Your task to perform on an android device: Select the new fashion K swiss tennis shoes for men
Image 0: 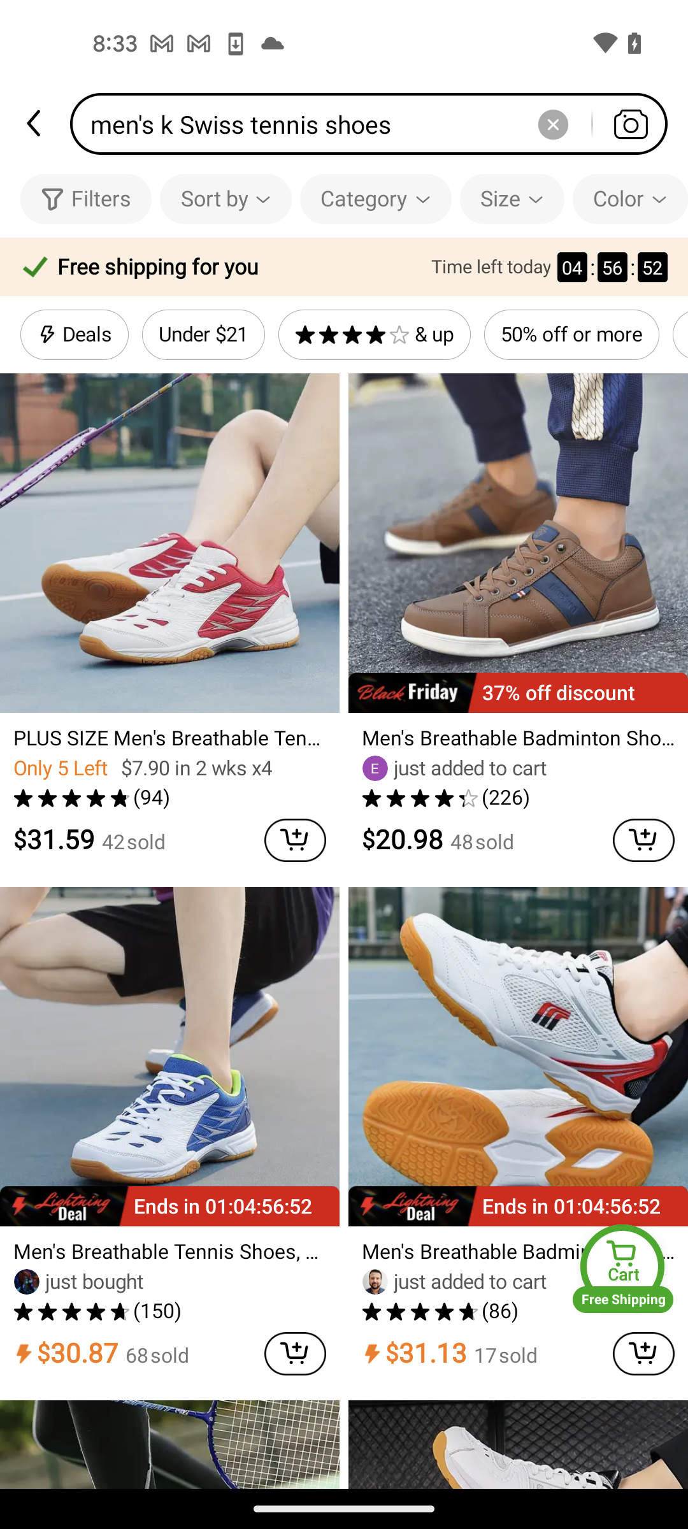
Tap on the filters option
Step 0: click (101, 199)
Image 1: 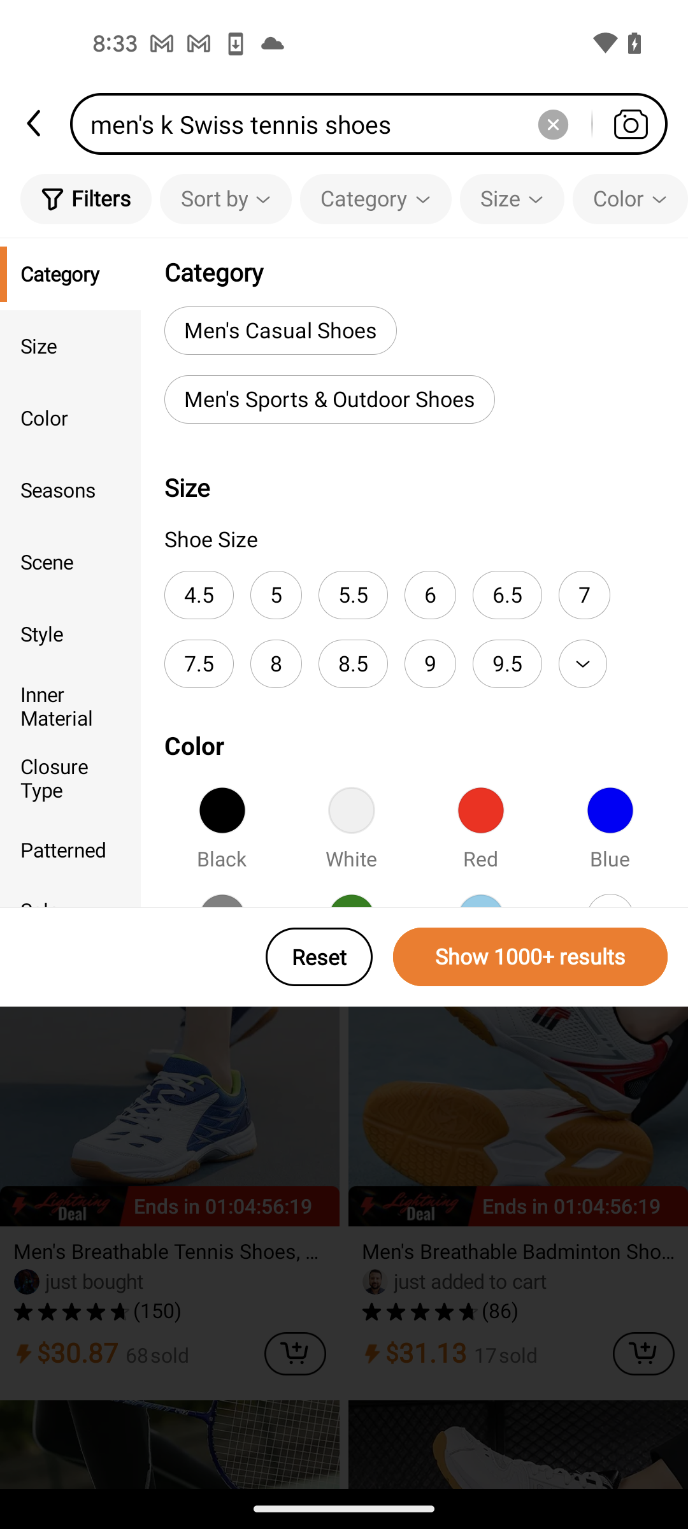
Click on the style option
Step 1: click (70, 634)
Image 2: 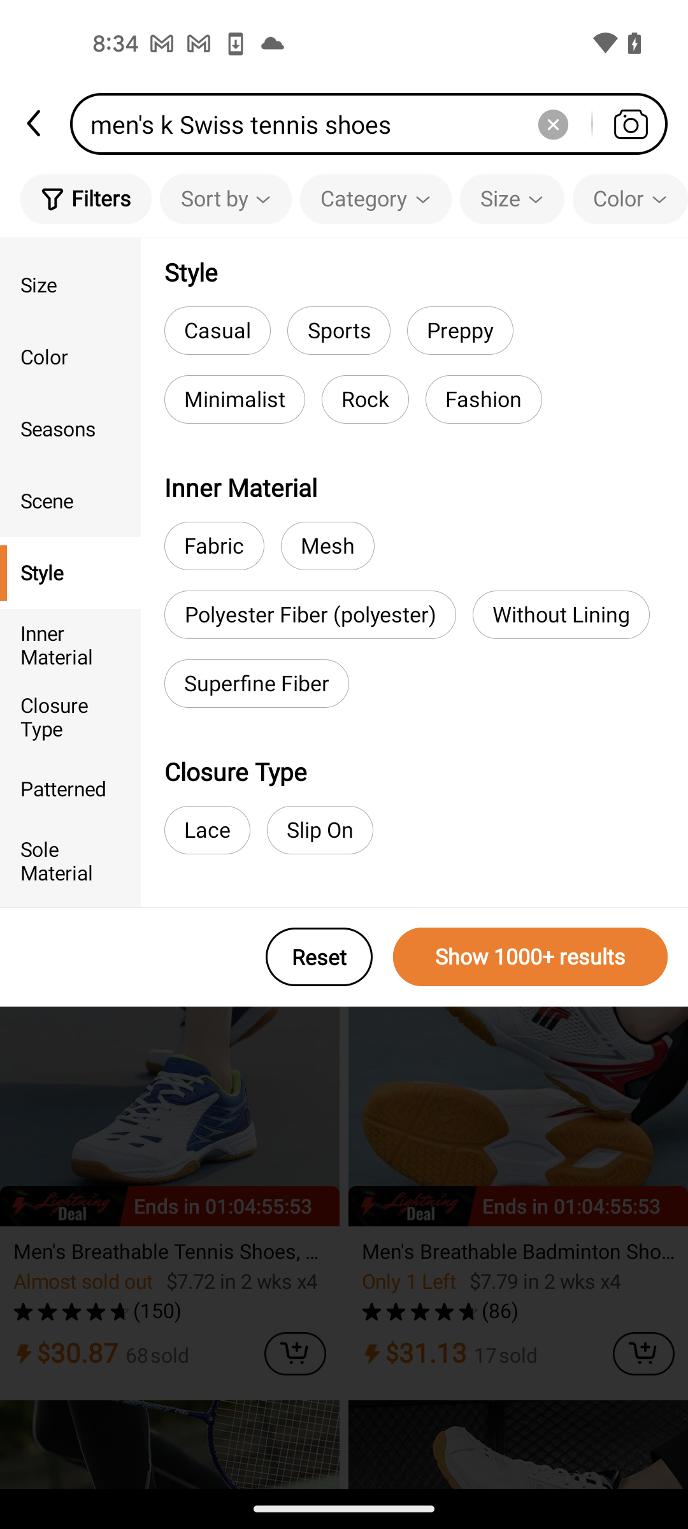
Tap on the fashion option
Step 2: click (484, 399)
Image 3: 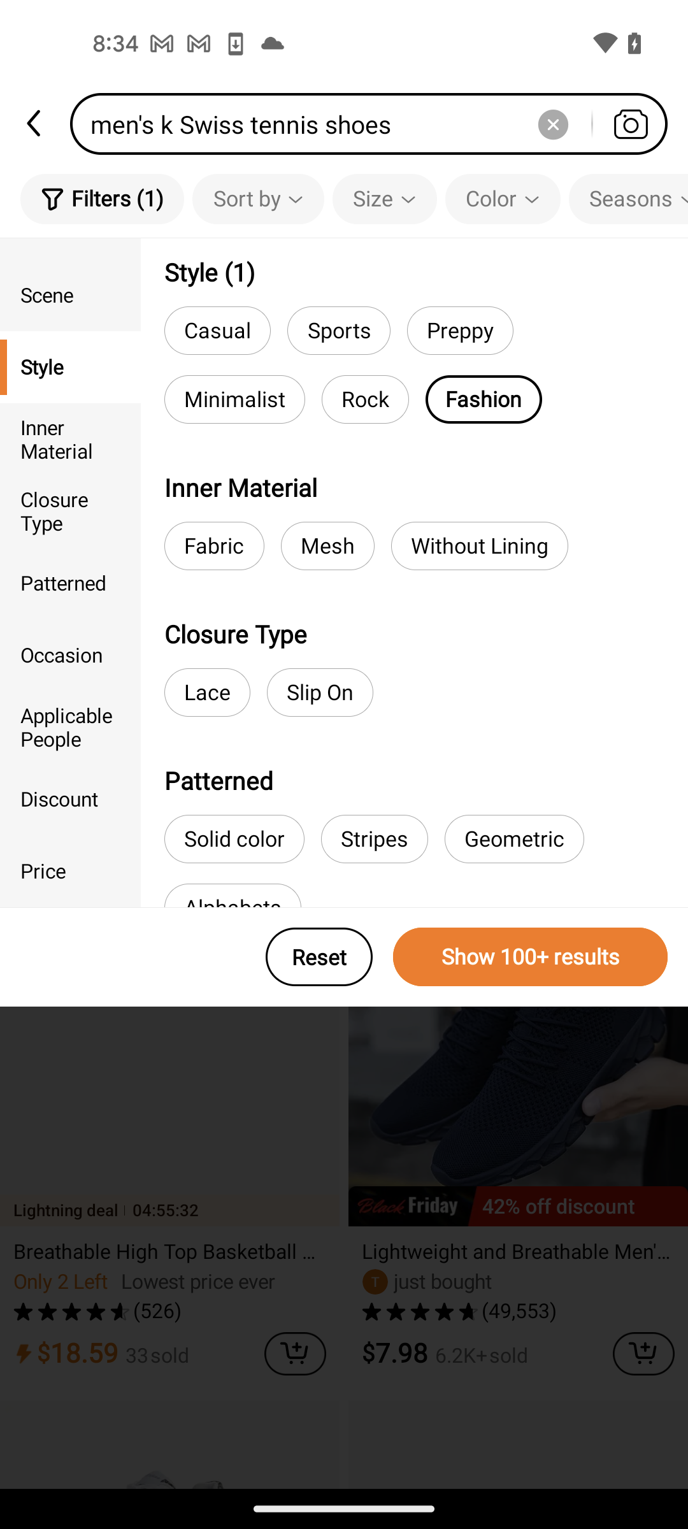
Tap on the show 100+ results
Step 3: click (530, 956)